Your task to perform on an android device: I suddenly thought about this mail. If Mark read so how could i know that i already read this mail. Unread recent mail received from Naomi Rousseau.
Image 0: 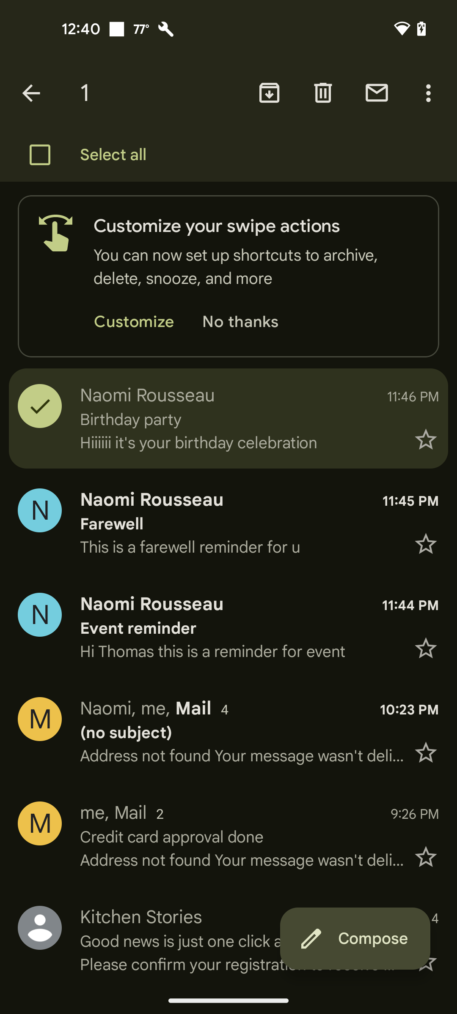
Click on the latter icon at the top right of the screen
Step 0: click (377, 93)